Your task to perform on an android device: I'd want to use the Amazon app to Compare the Anchor Roma 1way Switch in order to locate good deals at reasonable pricing.
Image 0: 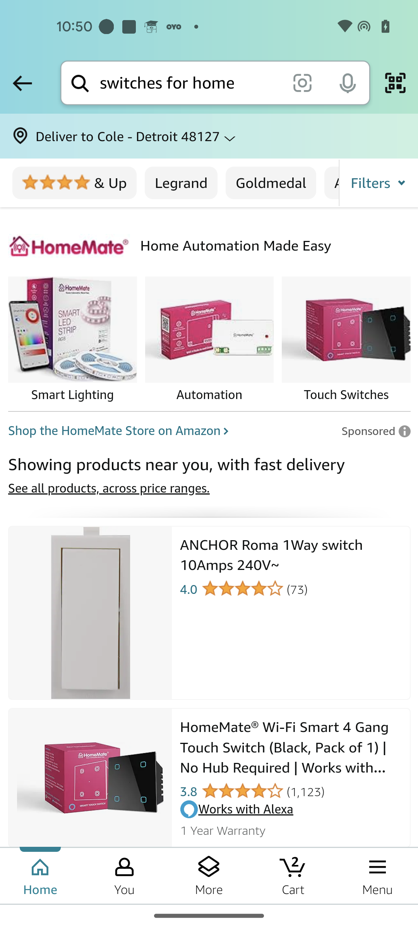
Open the Anchor Roma 1way switch product
Step 0: click (271, 555)
Image 1: 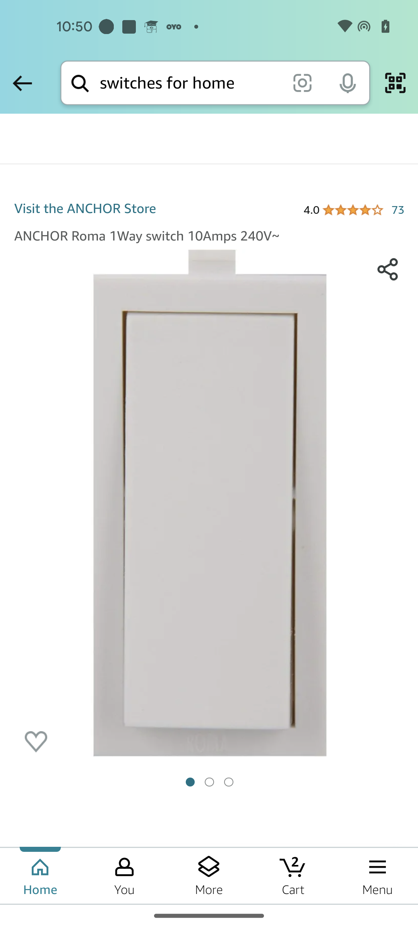
Swipe up to view the compare option
Step 1: scroll down
Image 2: 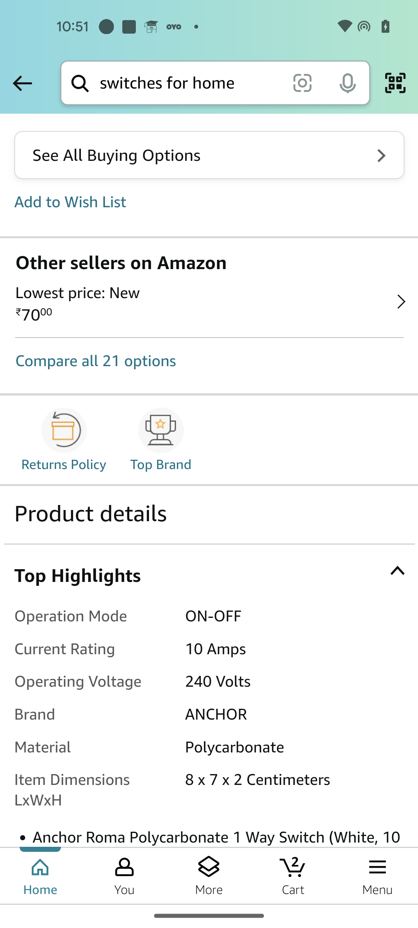
Click on the Compare all 21 options
Step 2: click (95, 361)